Your task to perform on an android device: In Alibaba.com app Make an offer 300 rupees of gym bag to Amy Liu
Image 0: 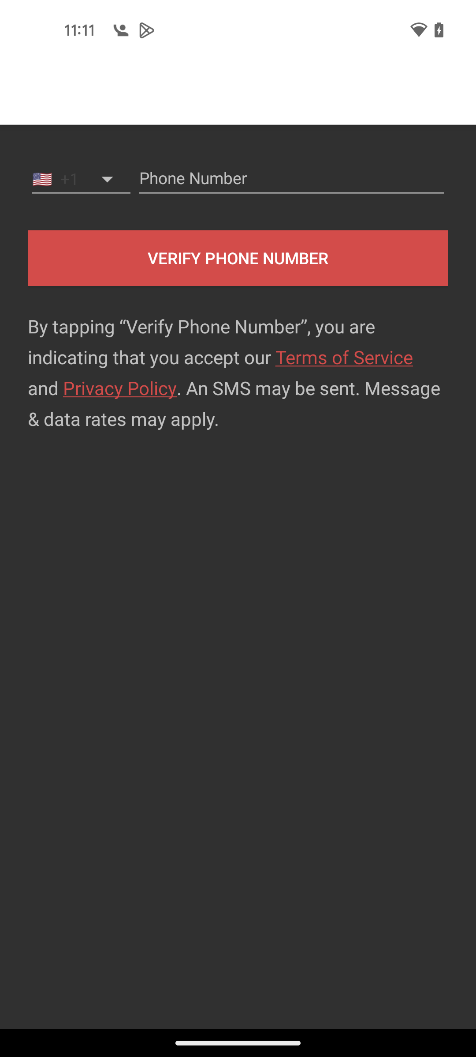
Open Alibaba.com app
Step 0: open app "Alibaba.com"
Image 2: 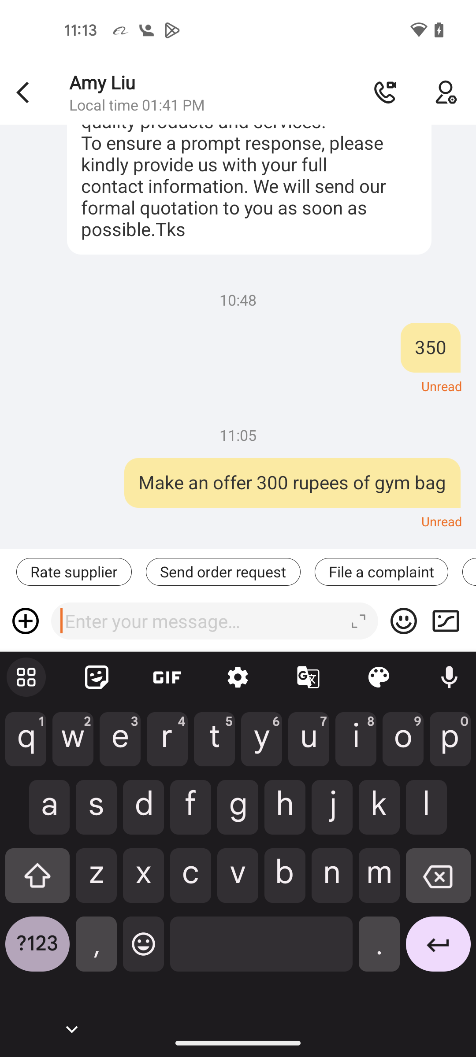
Type my offer 300 rupees in the chat box
Step 2: type "300 rupees"
Image 3: 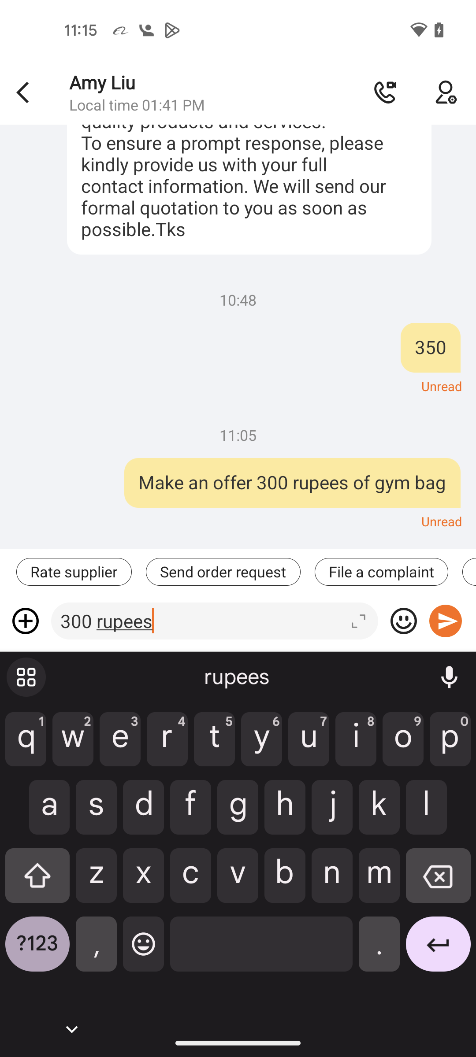
Click on the send button
Step 3: click (445, 621)